Your task to perform on an android device: I really enjoy the three chesse broken lasagna recipe, therefore I want to save it so I can cook it later.
Image 0: 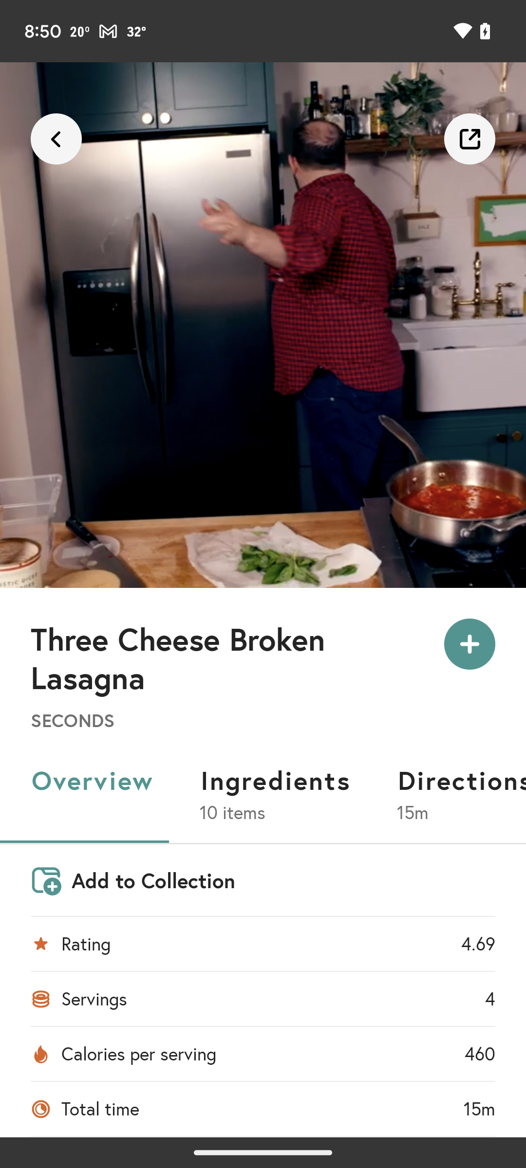
Click on the add to collection section
Step 0: click (263, 879)
Image 1: 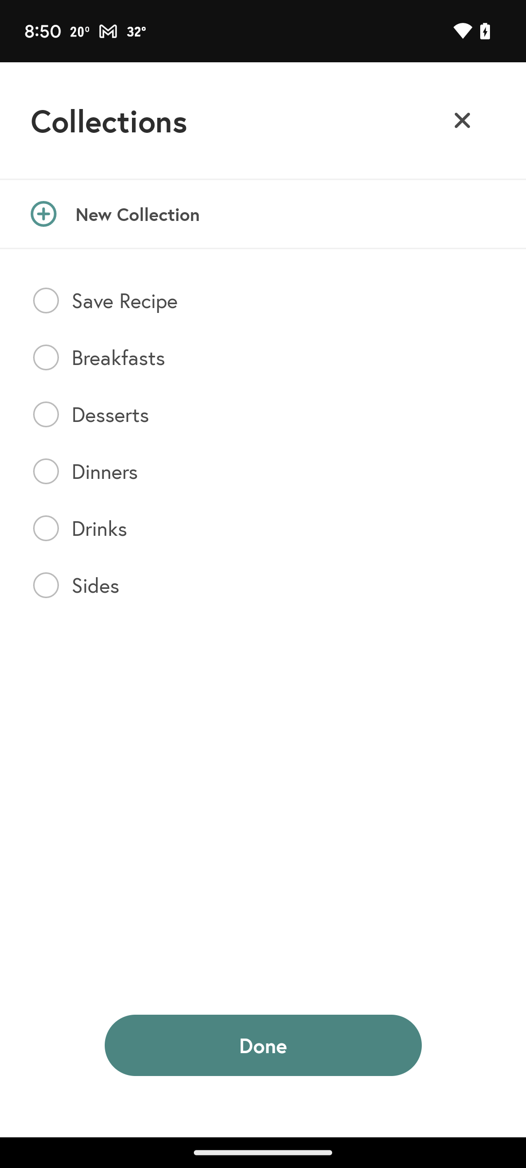
Click on the save recipe option
Step 1: click (263, 300)
Image 2: 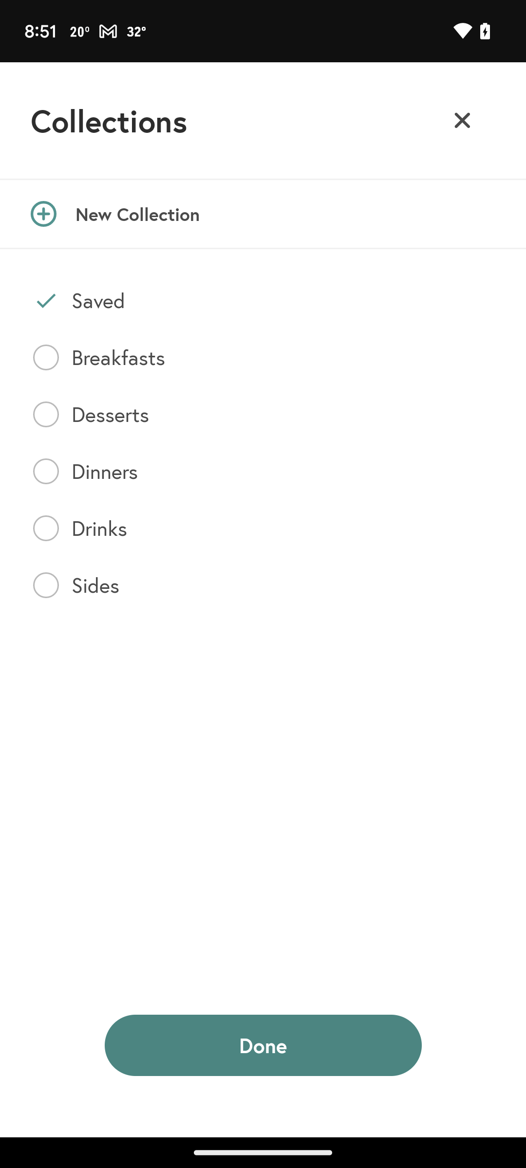
Click on the done button at the bottom of the screen
Step 2: click (263, 1045)